Your task to perform on an android device: I want to start a lesson on the Dulingo app.
Image 0: 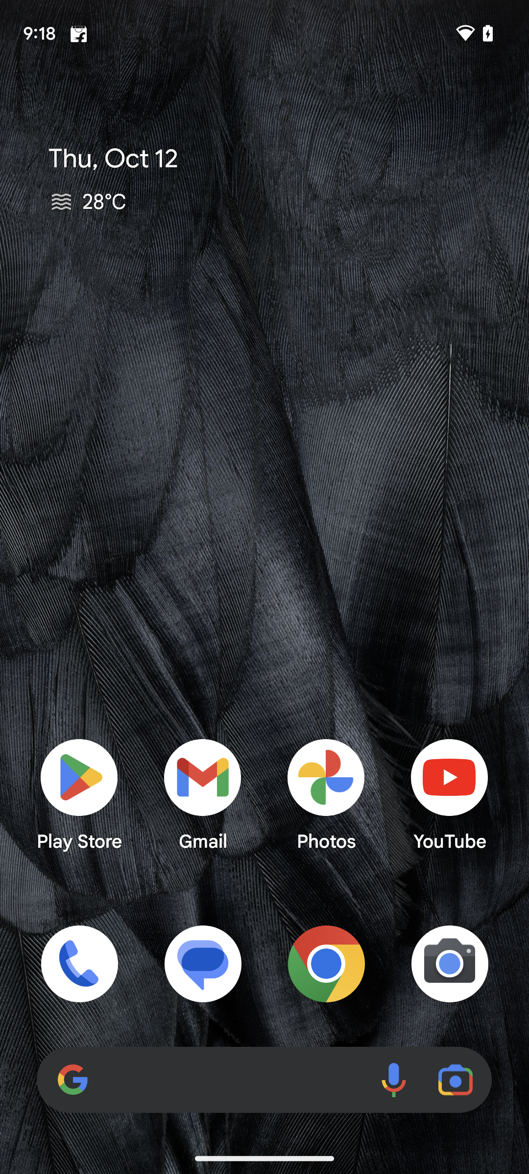
Open the Dulingo app.
Step 0: open app "Duolingo"
Image 1: 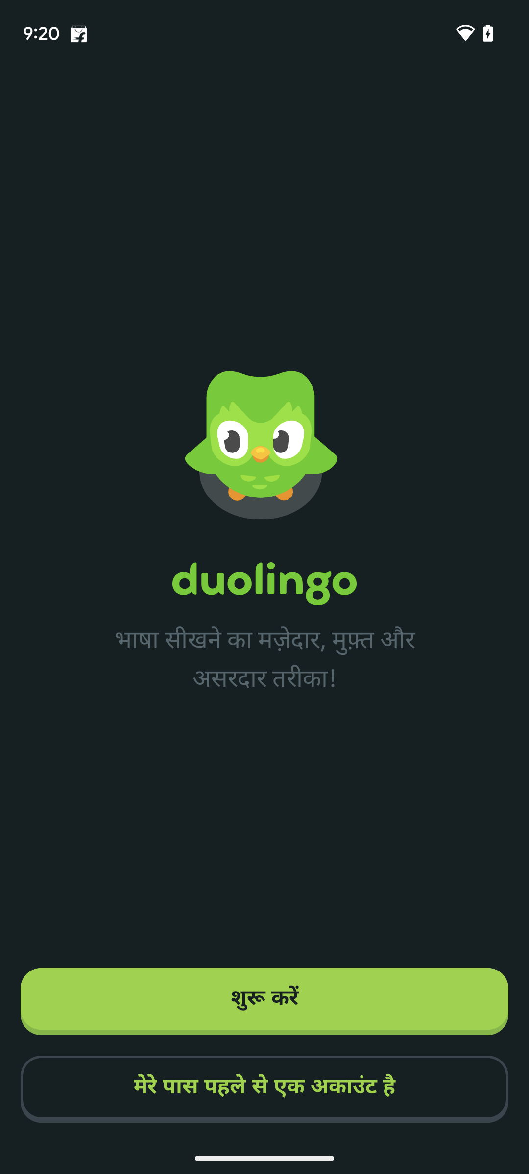
Open the Dulingo app.
Step 1: wait
Image 2: 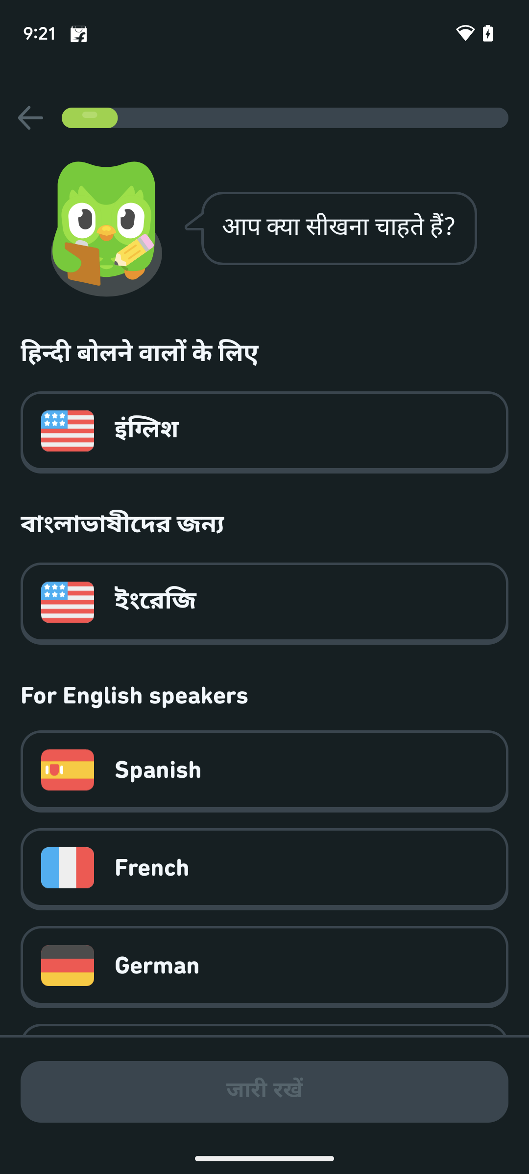
Tap on the English
Step 2: click (75, 429)
Image 3: 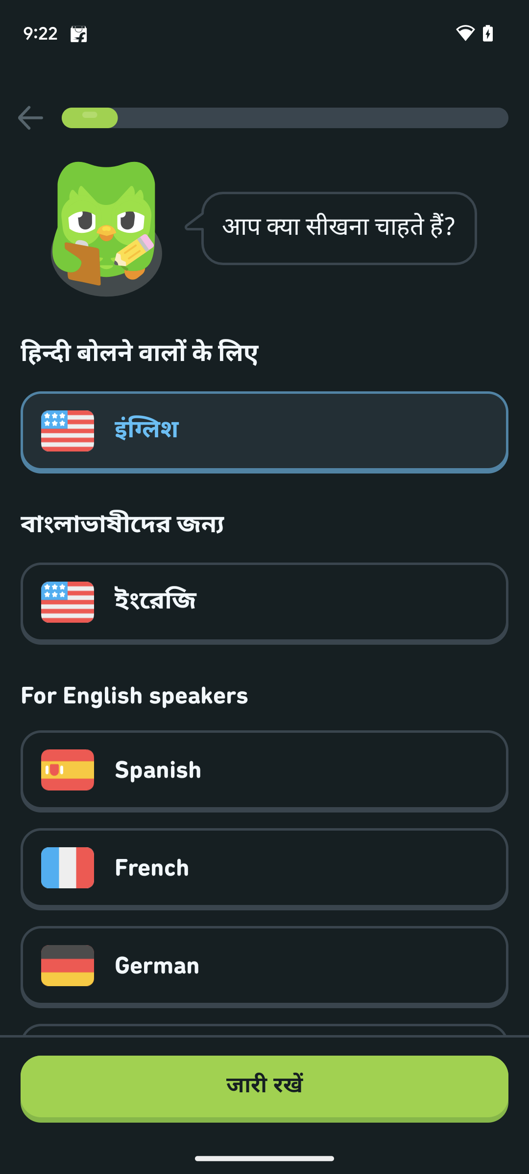
Tap on the English
Step 3: click (75, 429)
Image 4: 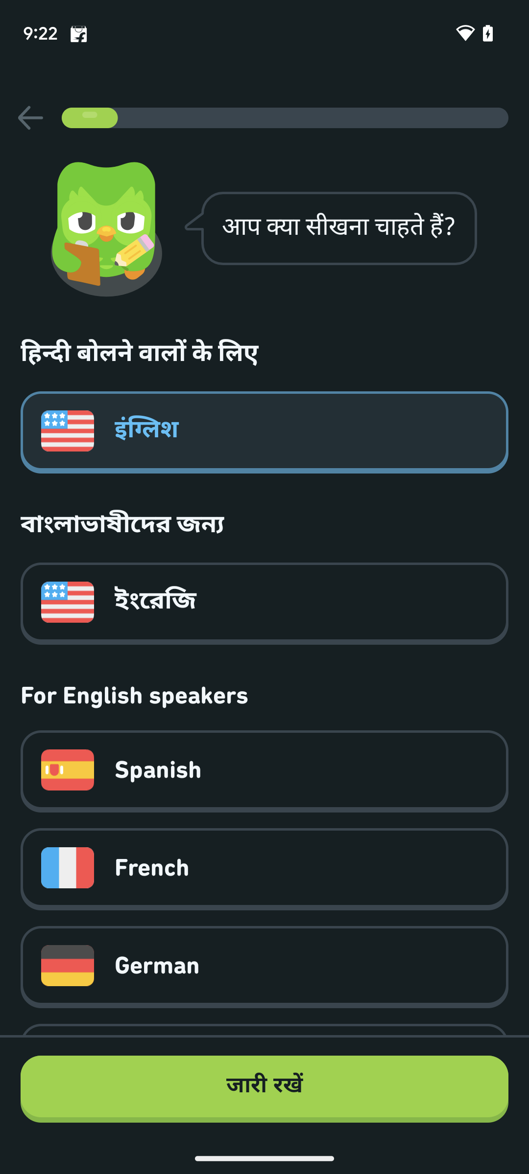
Tap on the English
Step 4: click (264, 1089)
Image 5: 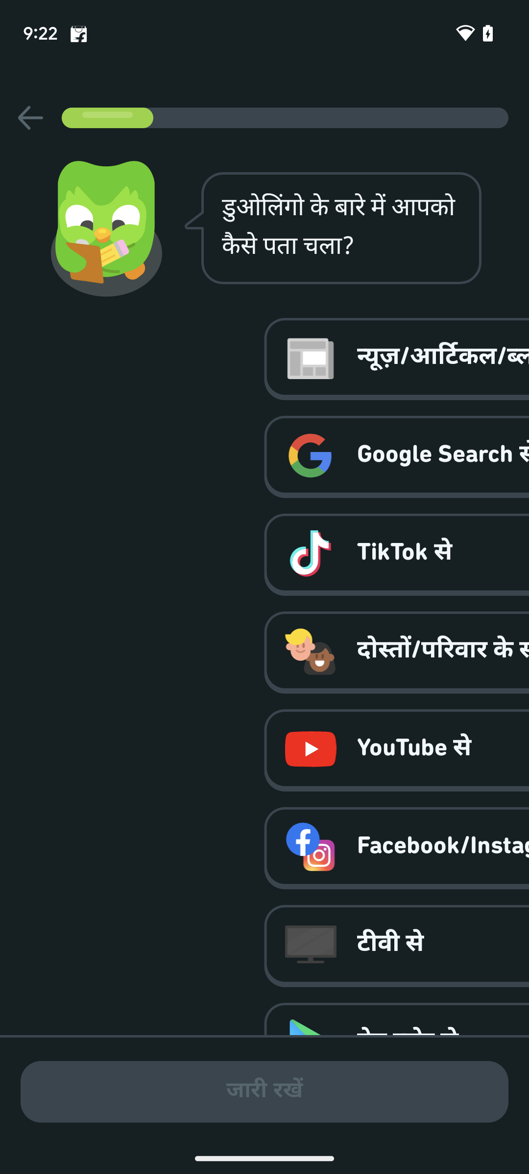
Tap on the English
Step 5: wait